Your task to perform on an android device: I would like to see the live status of this train.
Image 0: 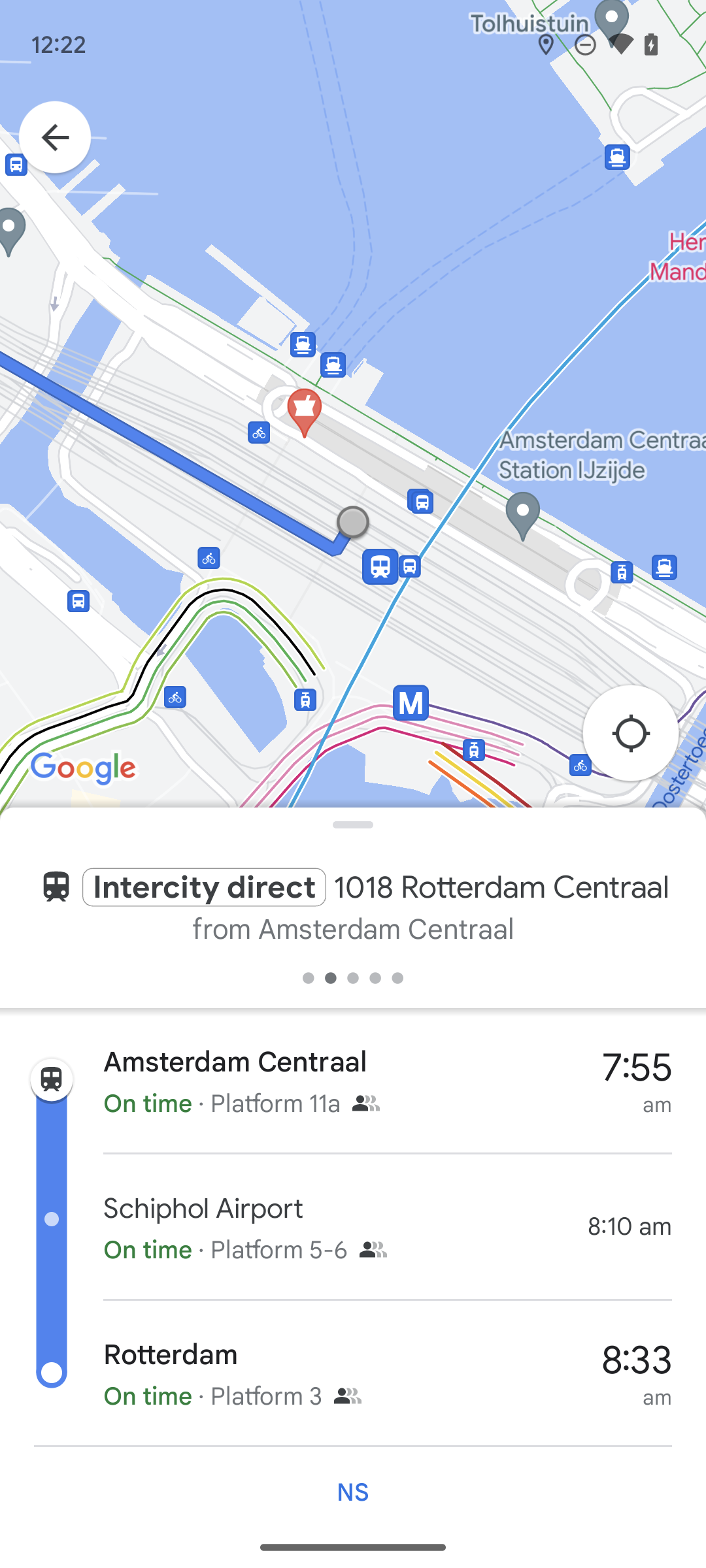
Swipe left to view currently running train.
Step 0: scroll left
Image 1: 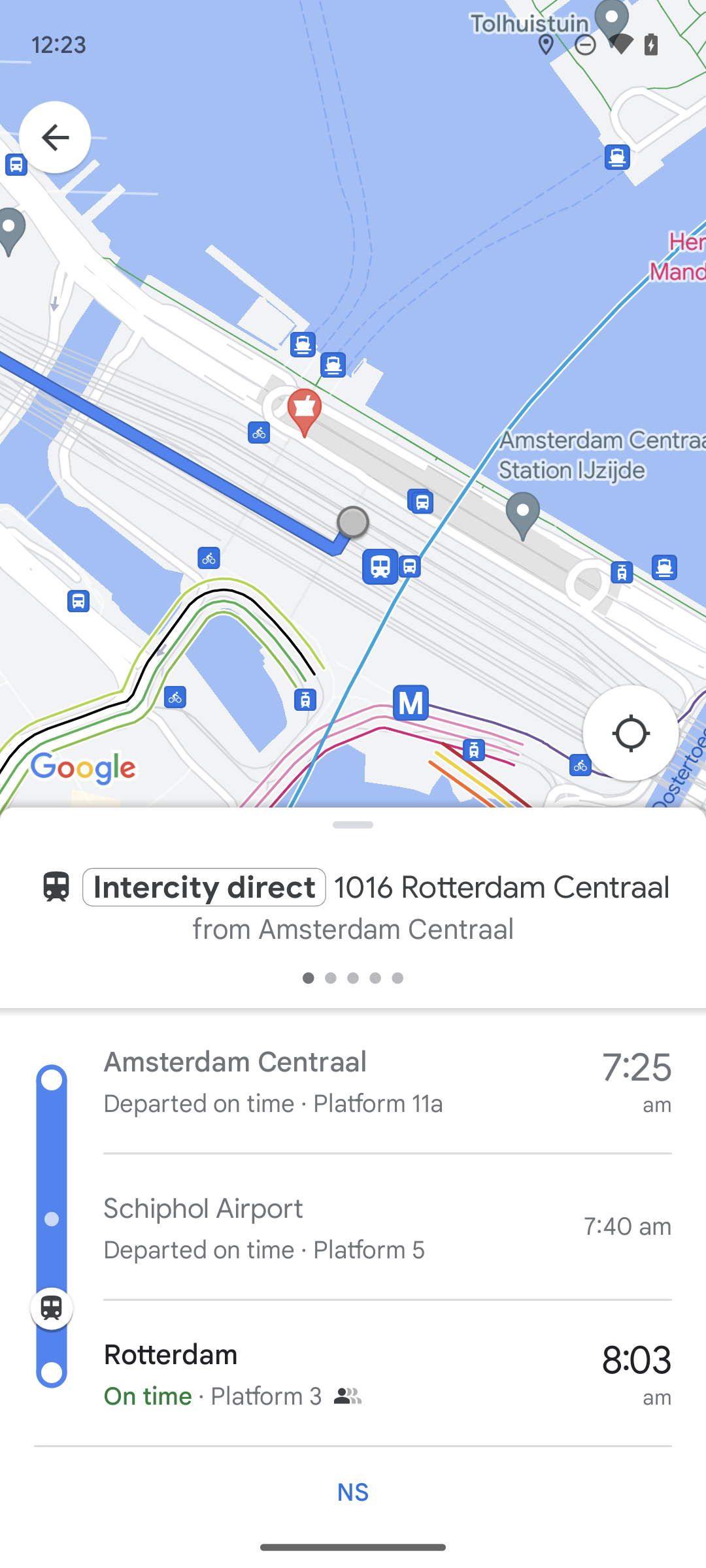
Swipe left to view currently running train.
Step 1: wait
Image 2: 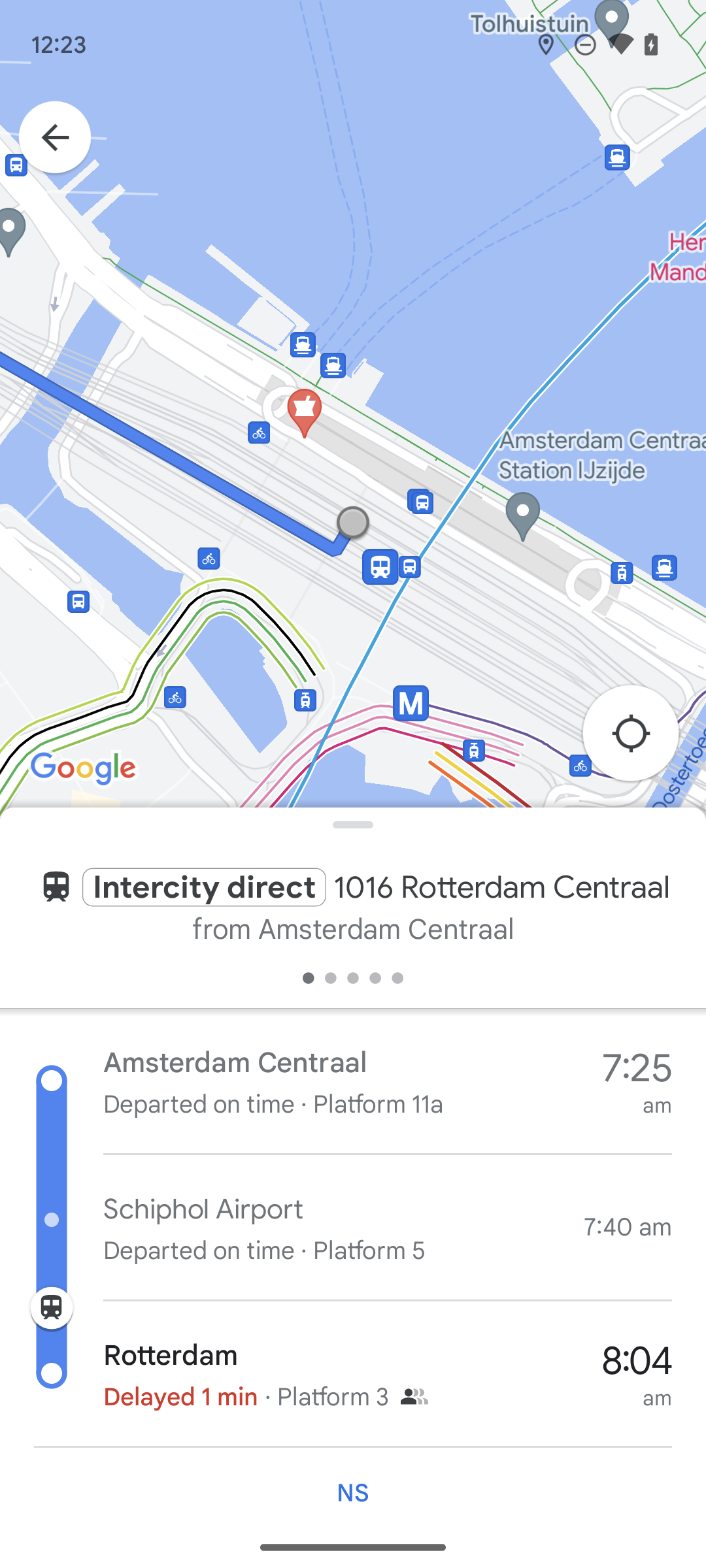
Click on the Rotterdam option to see the status on the next stop.
Step 2: click (325, 1373)